Your task to perform on an android device: Look for the Drill machines in the power drills category of the Shopsy app.
Image 0: 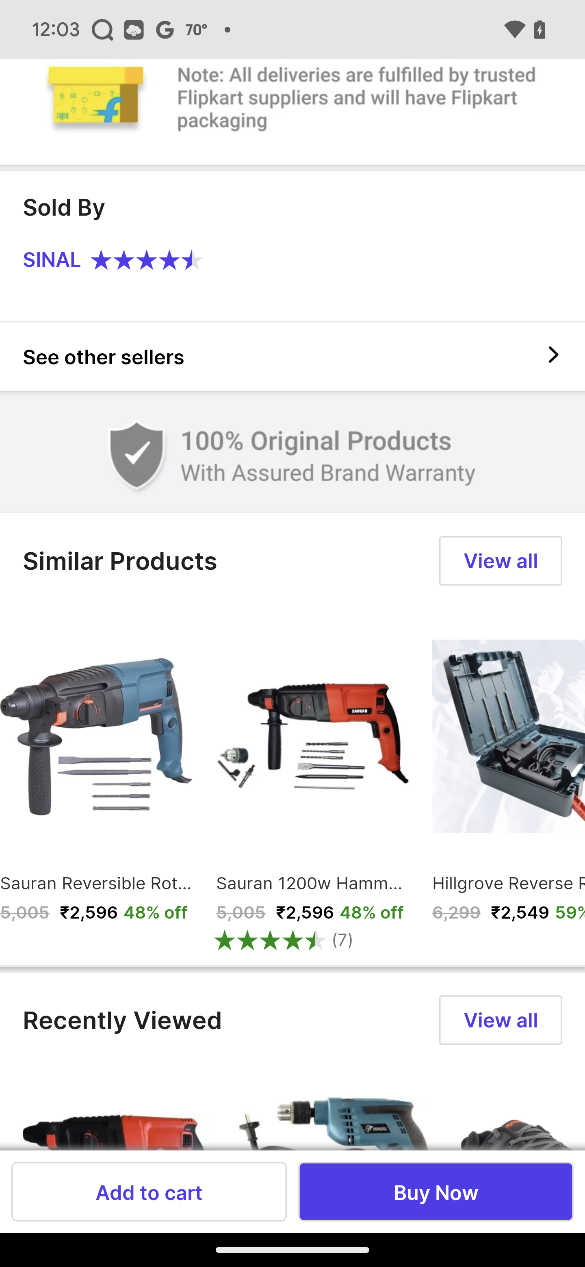
Go back to the previous page
Step 0: press back button
Image 1: 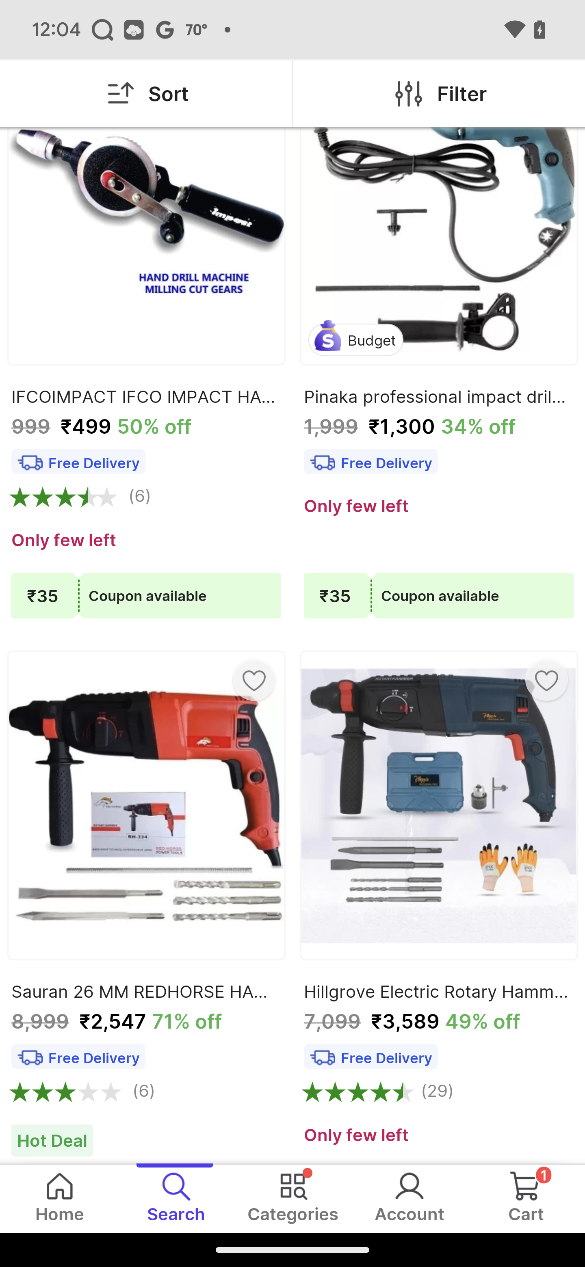
Click on the filter button at the right top of the screen
Step 1: click (462, 94)
Image 2: 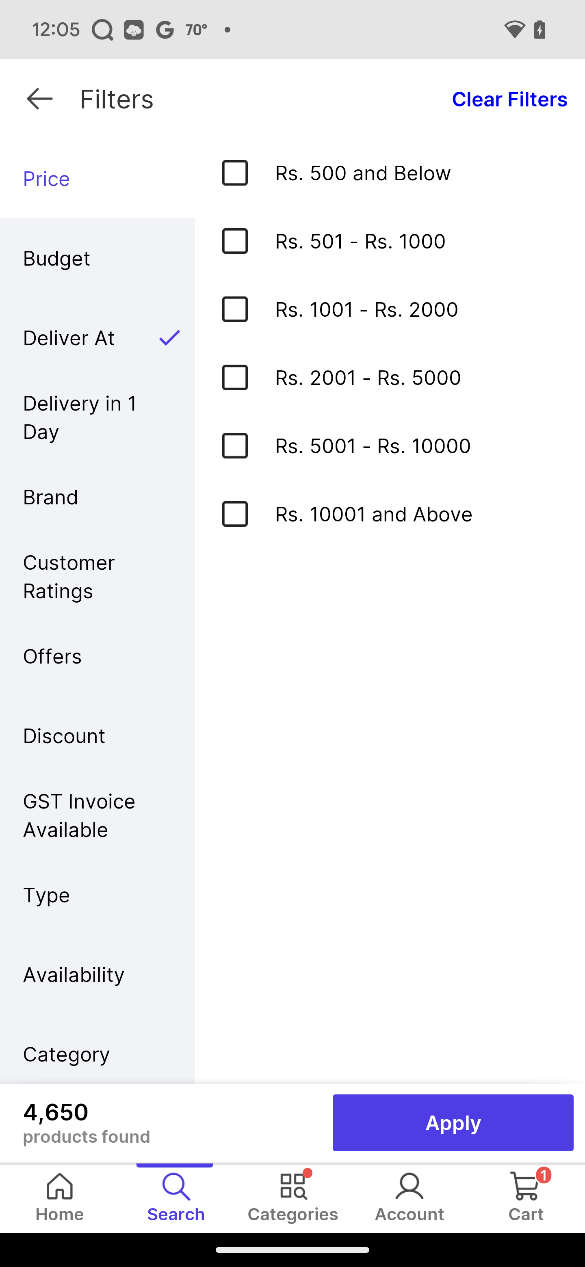
Click on the category option
Step 2: click (94, 1056)
Image 3: 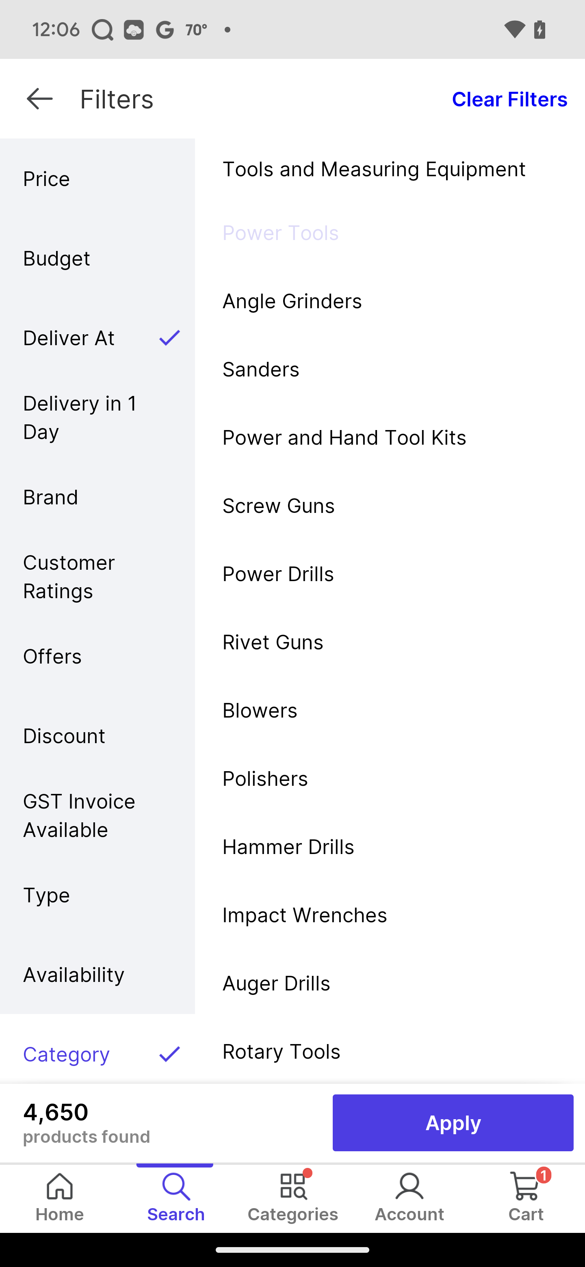
Click on the power drill option
Step 3: click (390, 573)
Image 4: 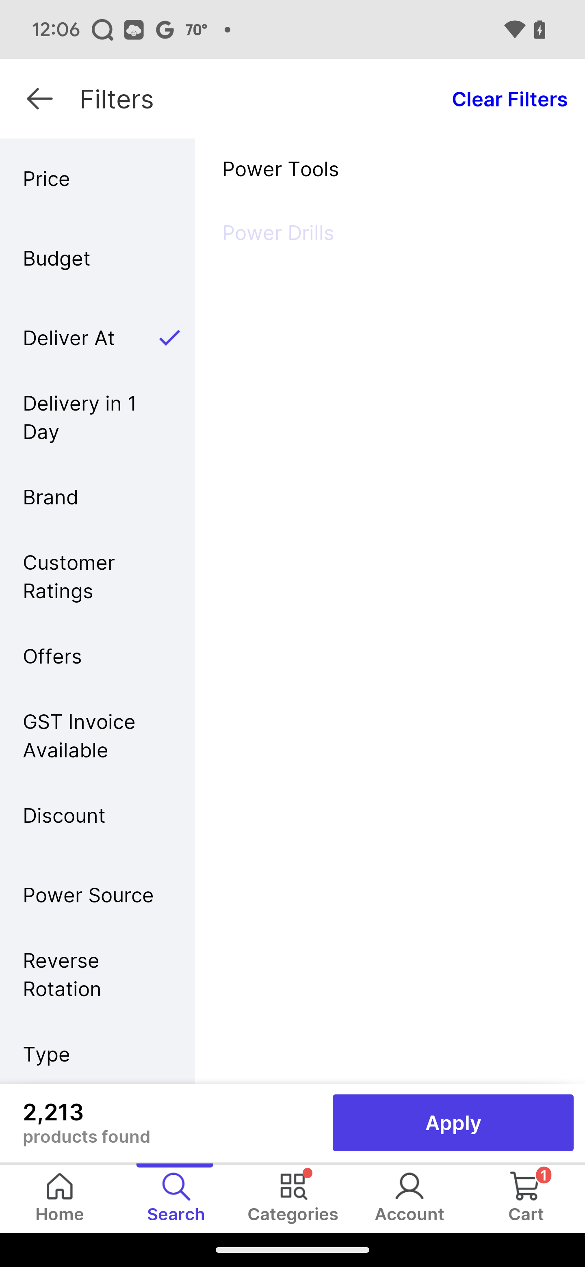
Click on the apply button
Step 4: click (514, 1123)